Your task to perform on an android device: The time on the Reminder I previously set with the name Riding has changed, and we have decided to meet at 1pm in the afternoon. 
Image 1: 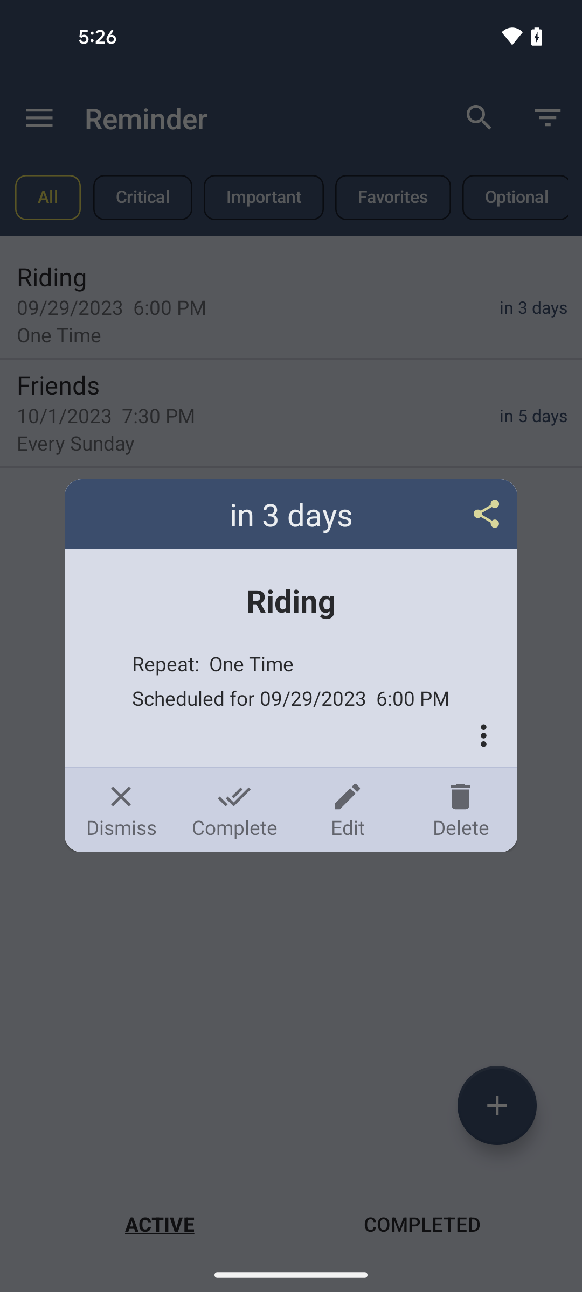
click on the edit option
Step 1: click (347, 810)
Image 2: 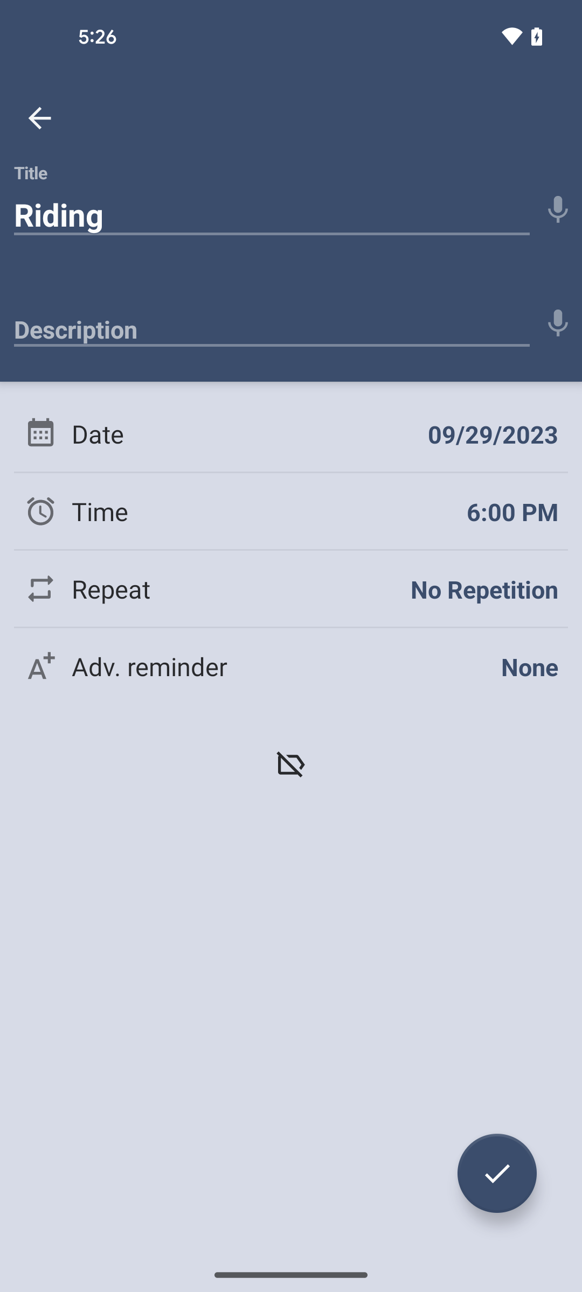
click on the time
Step 2: click (512, 511)
Image 3: 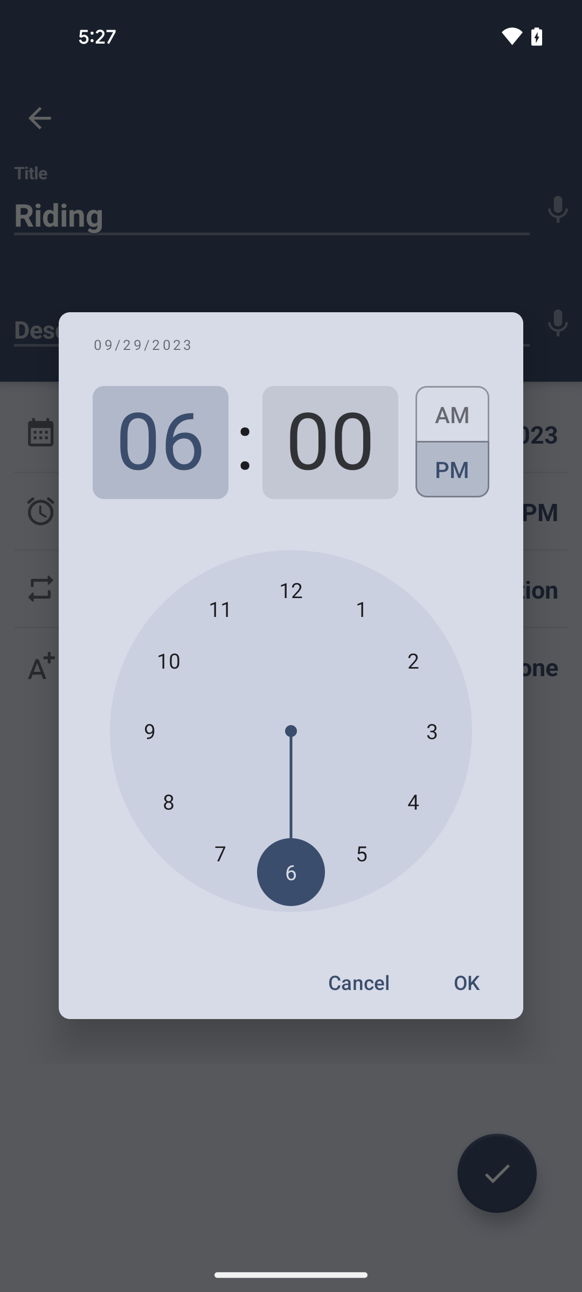
select hours 01
Step 3: click (361, 608)
Image 4: 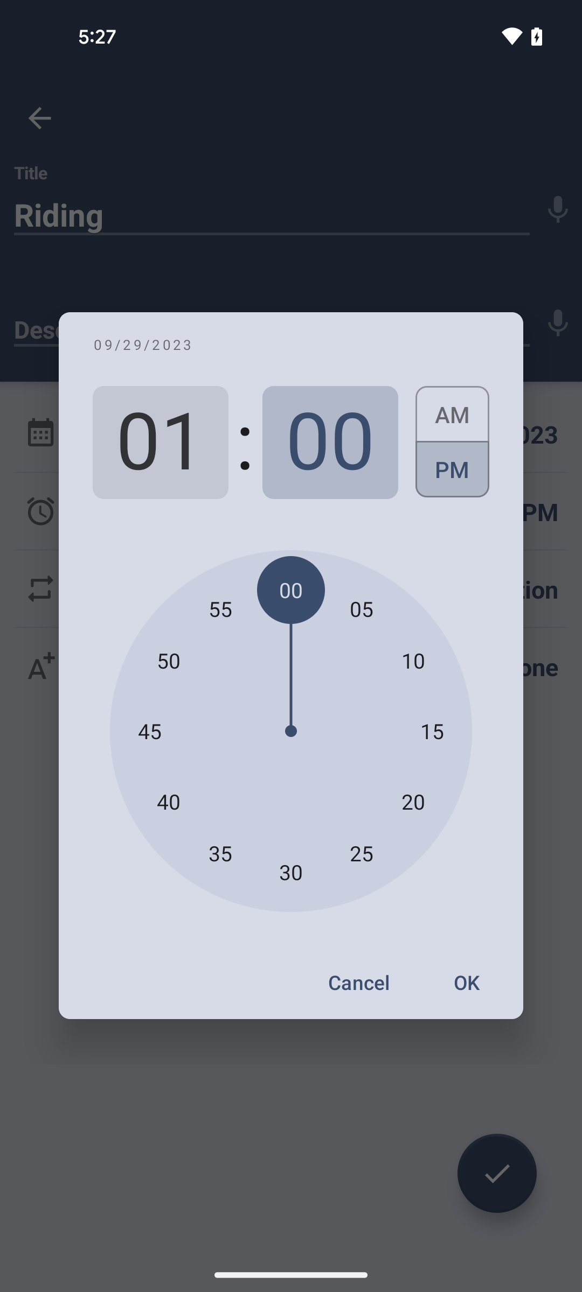
click on the OK option
Step 4: click (466, 982)
Image 5: 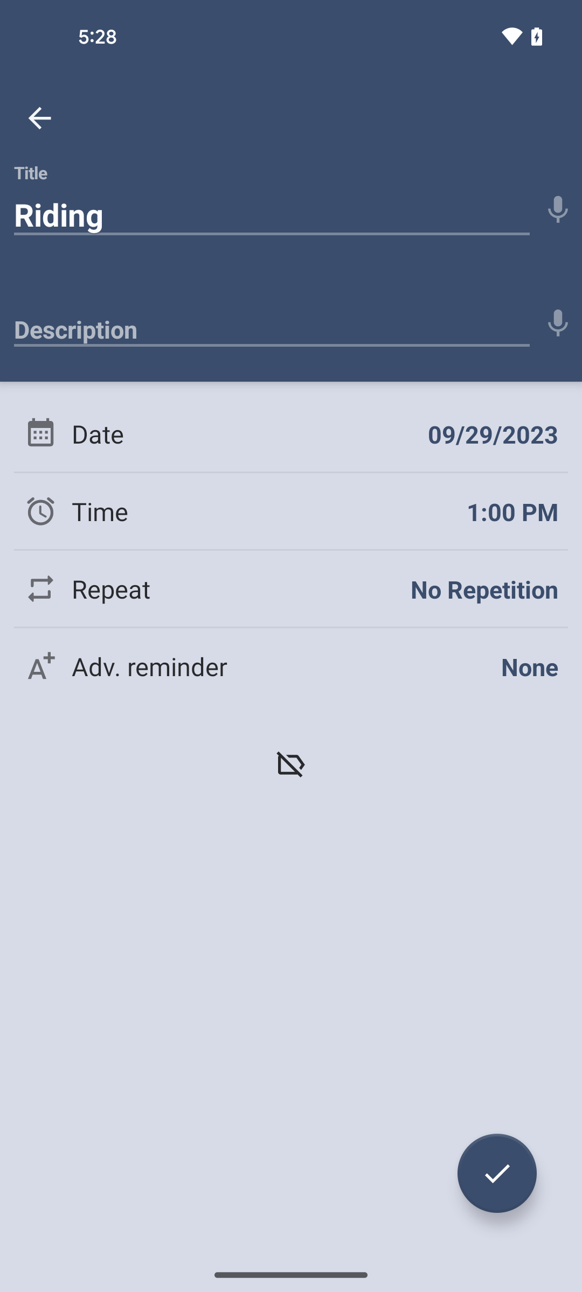
click on the tick icon at the bottom right corner of the screen to save the reminder
Step 5: click (497, 1173)